Your task to perform on an android device: list the shoes that are available in size UK 9.
Image 0: 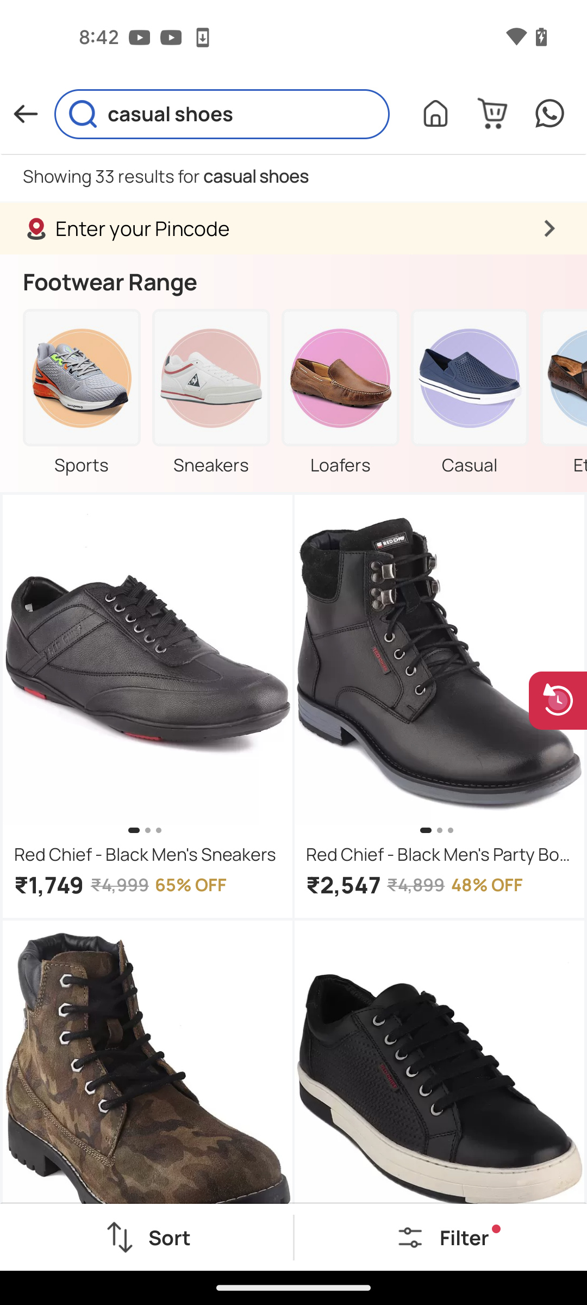
click on the Filter option
Step 0: click (464, 1237)
Image 1: 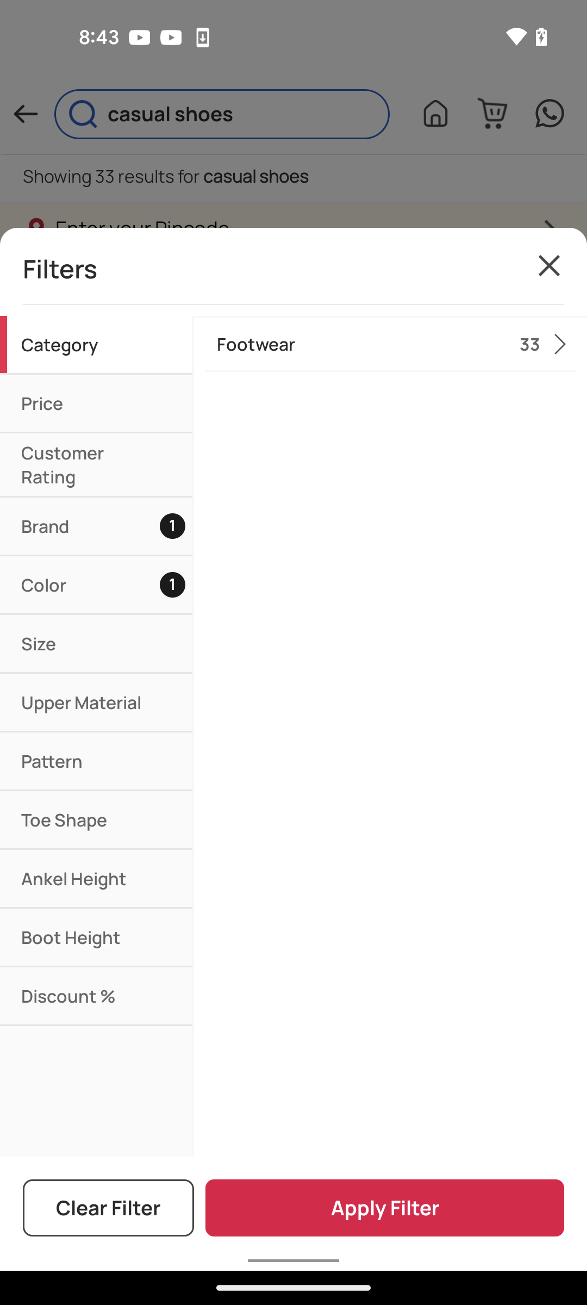
click on the Size section
Step 1: click (90, 643)
Image 2: 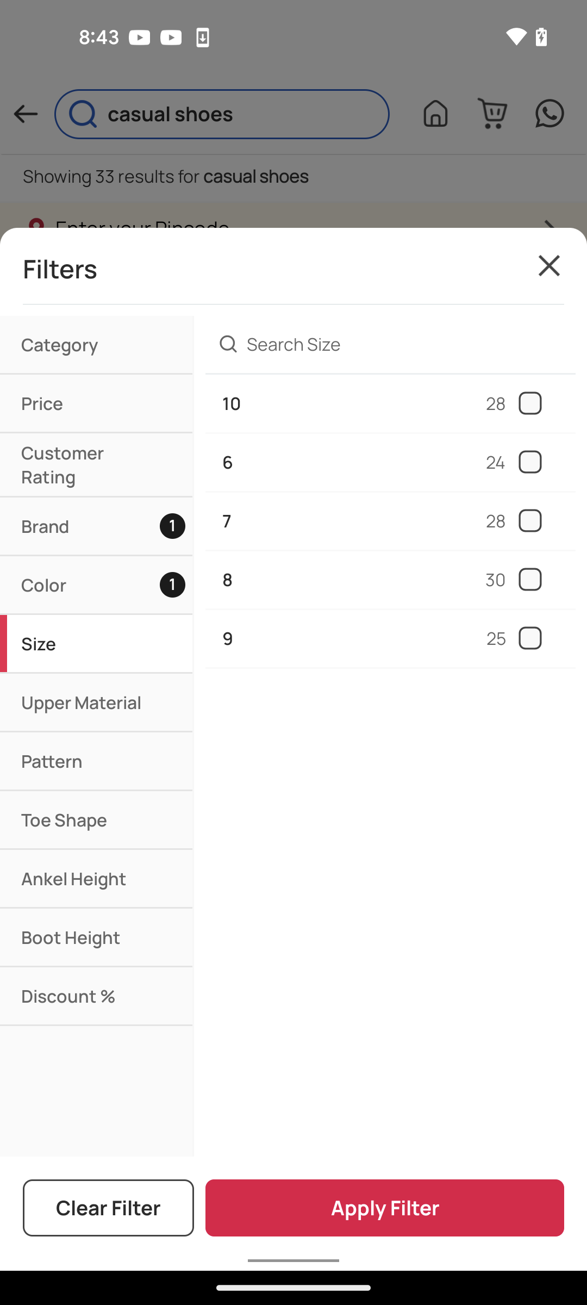
select the 9 size
Step 2: click (521, 636)